Your task to perform on an android device: I want to listen to my recording that i just recorded, to check if my speech is sounding good.
Image 0: 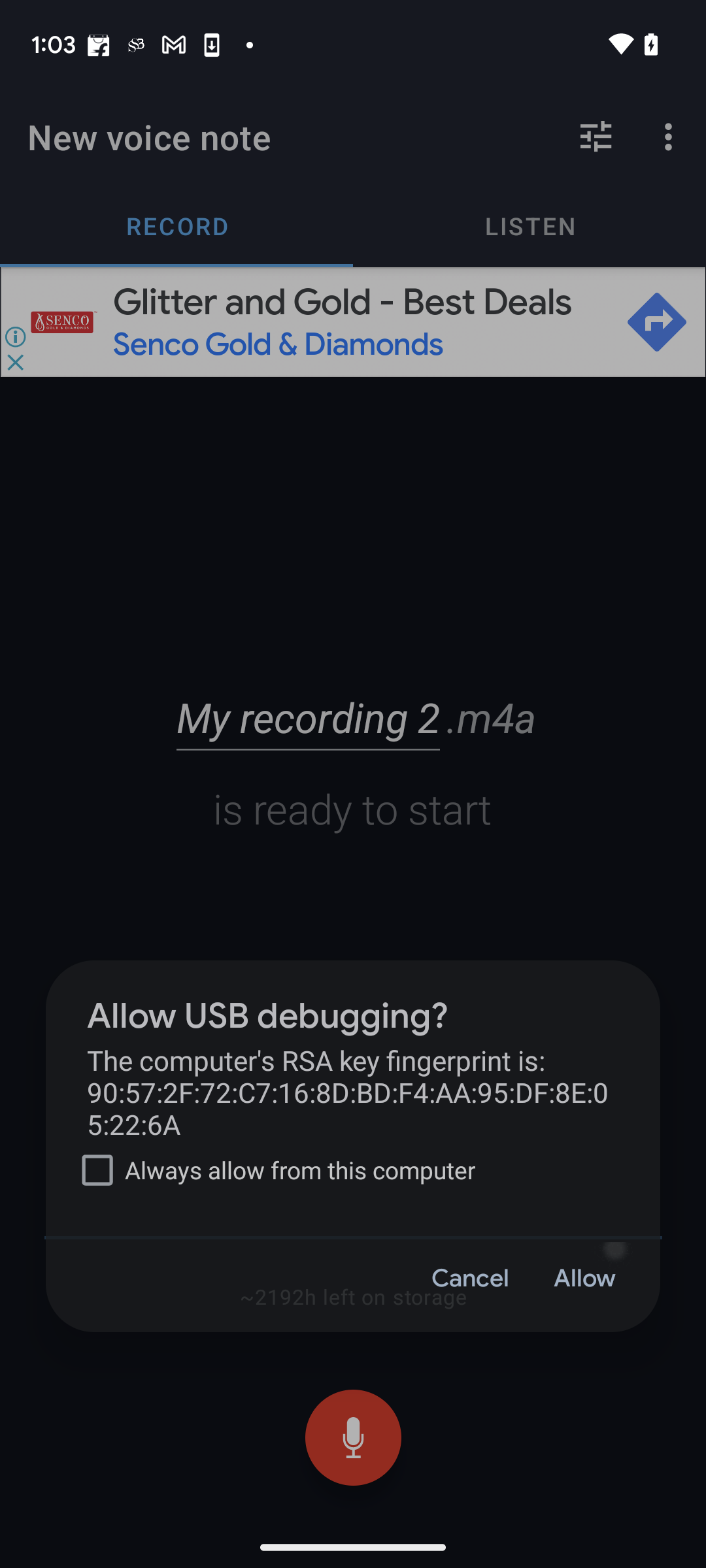
Step 0: wait
Image 1: 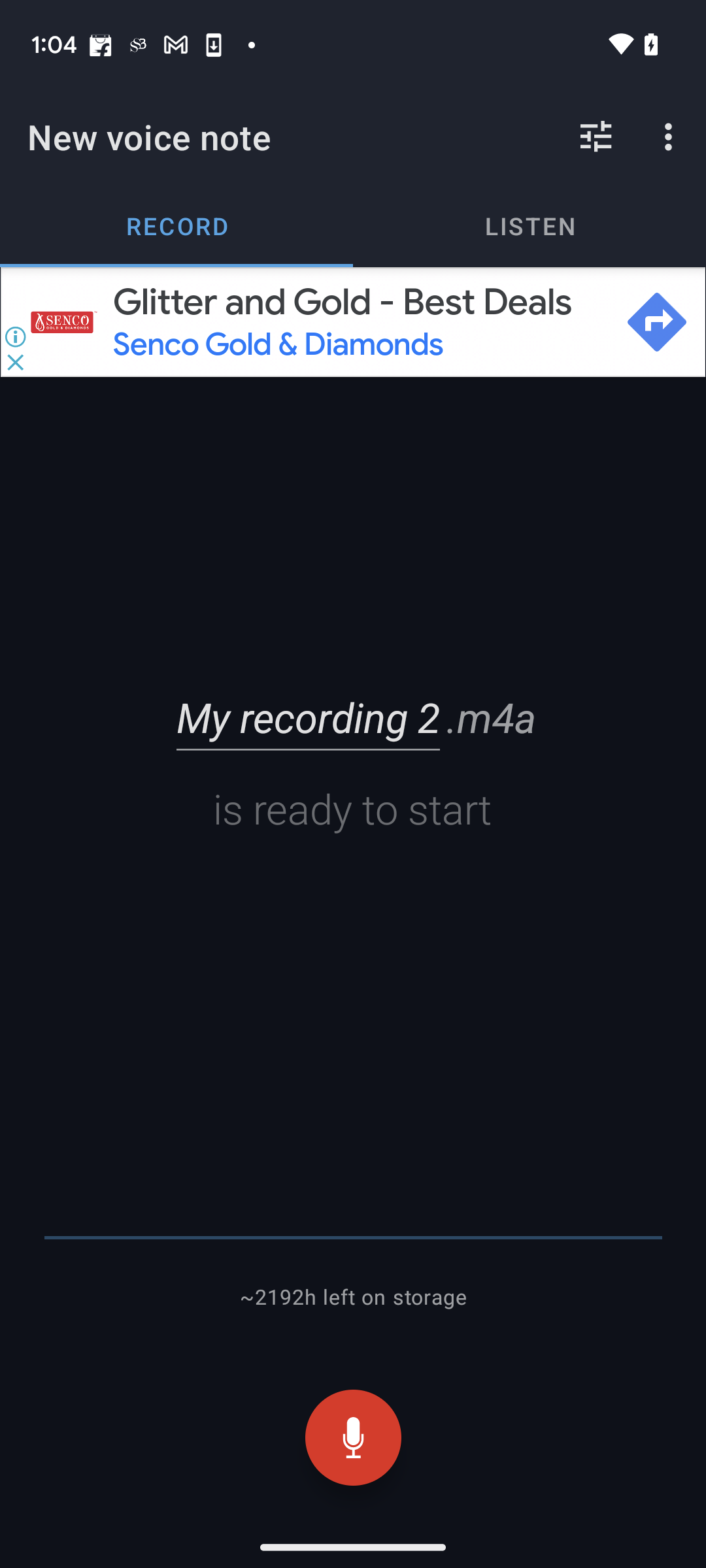
Click on the listen option on the top right side of the screen.
Step 1: click (529, 225)
Image 2: 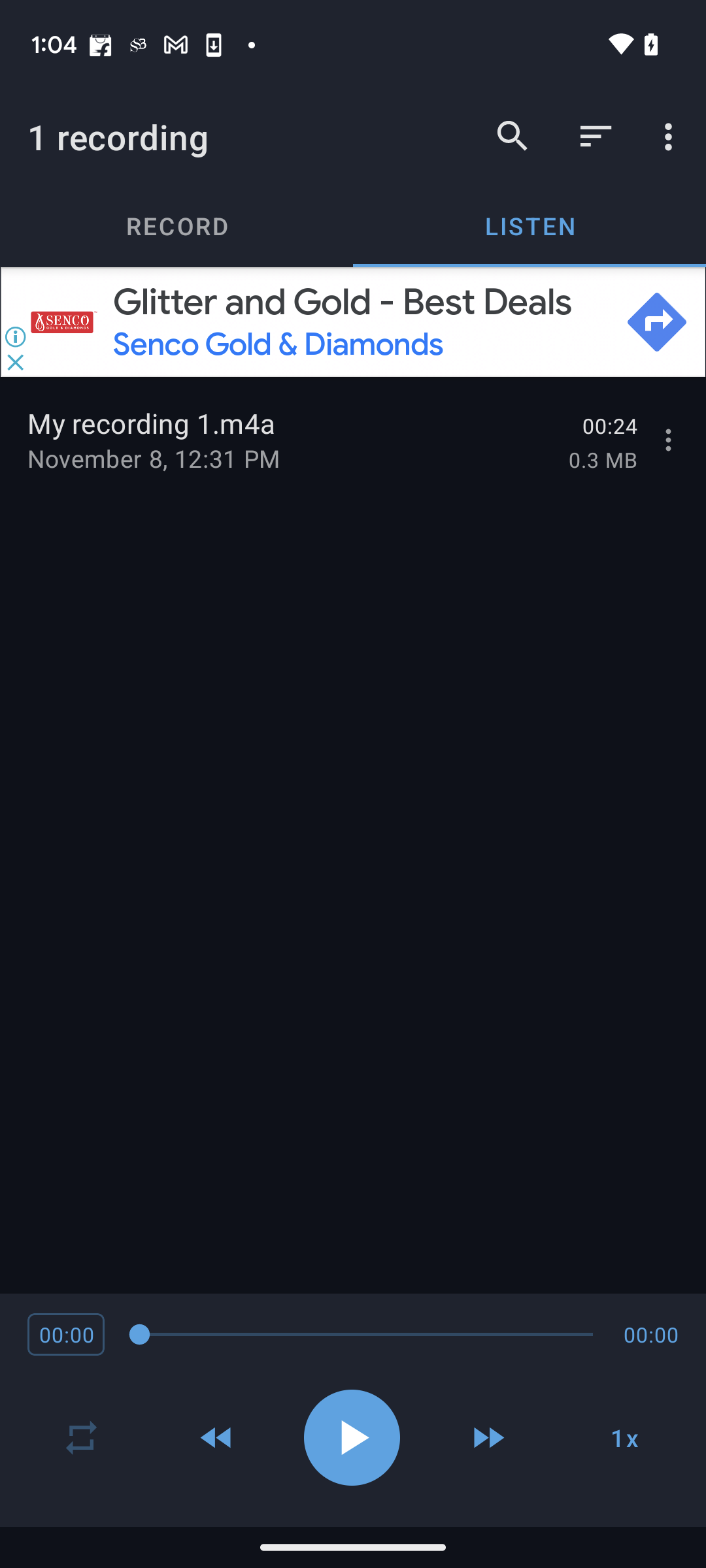
Click on the play button on the bottom of the screen.
Step 2: click (352, 1437)